Your task to perform on an android device: View the dancing activity progress history
Image 0: 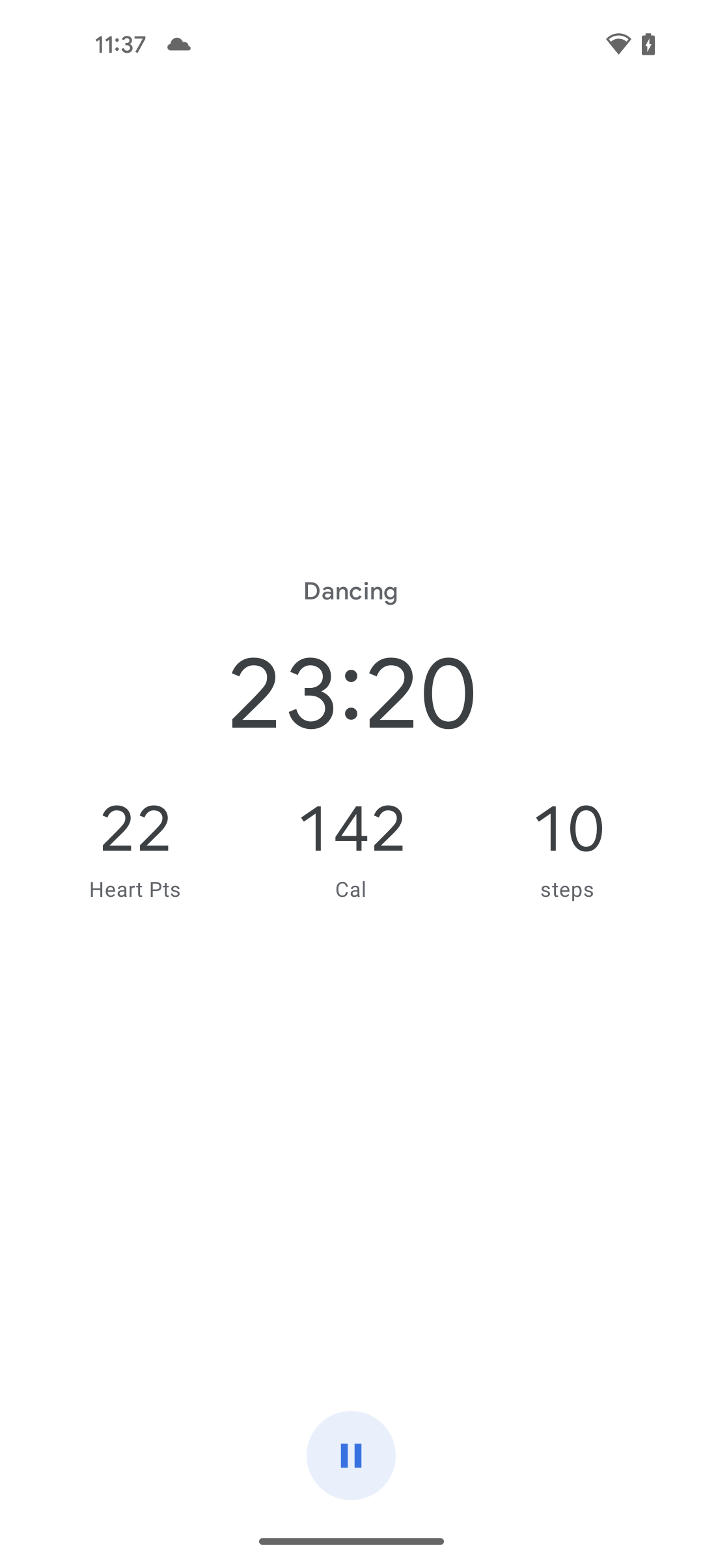
go back
Step 0: press back button
Image 1: 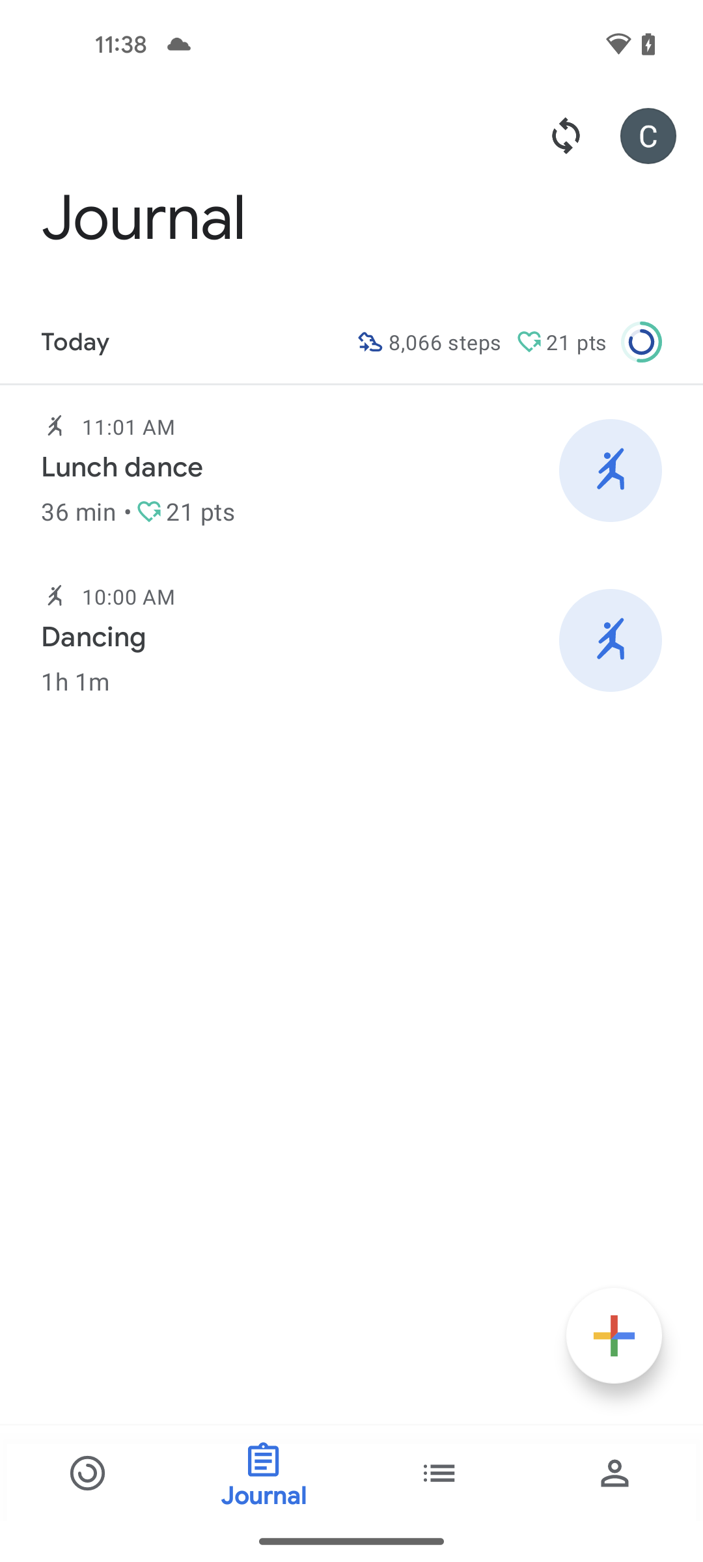
select Dancing activity under Journal section
Step 1: click (300, 637)